Your task to perform on an android device: Set an alarm on the digital Alaram app.
Image 0: 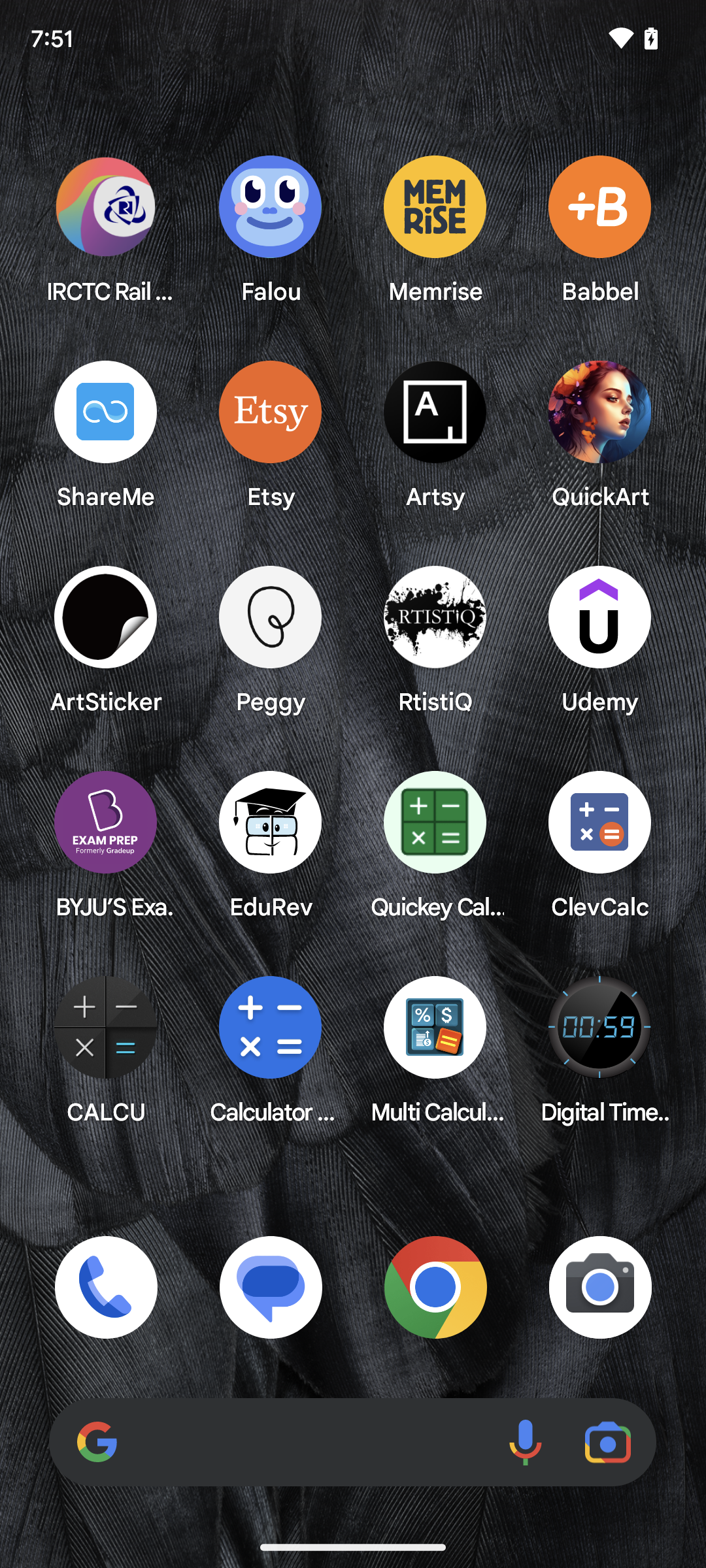
open digital alarm app
Step 0: open app "Digital Alarm Clock"
Image 1: 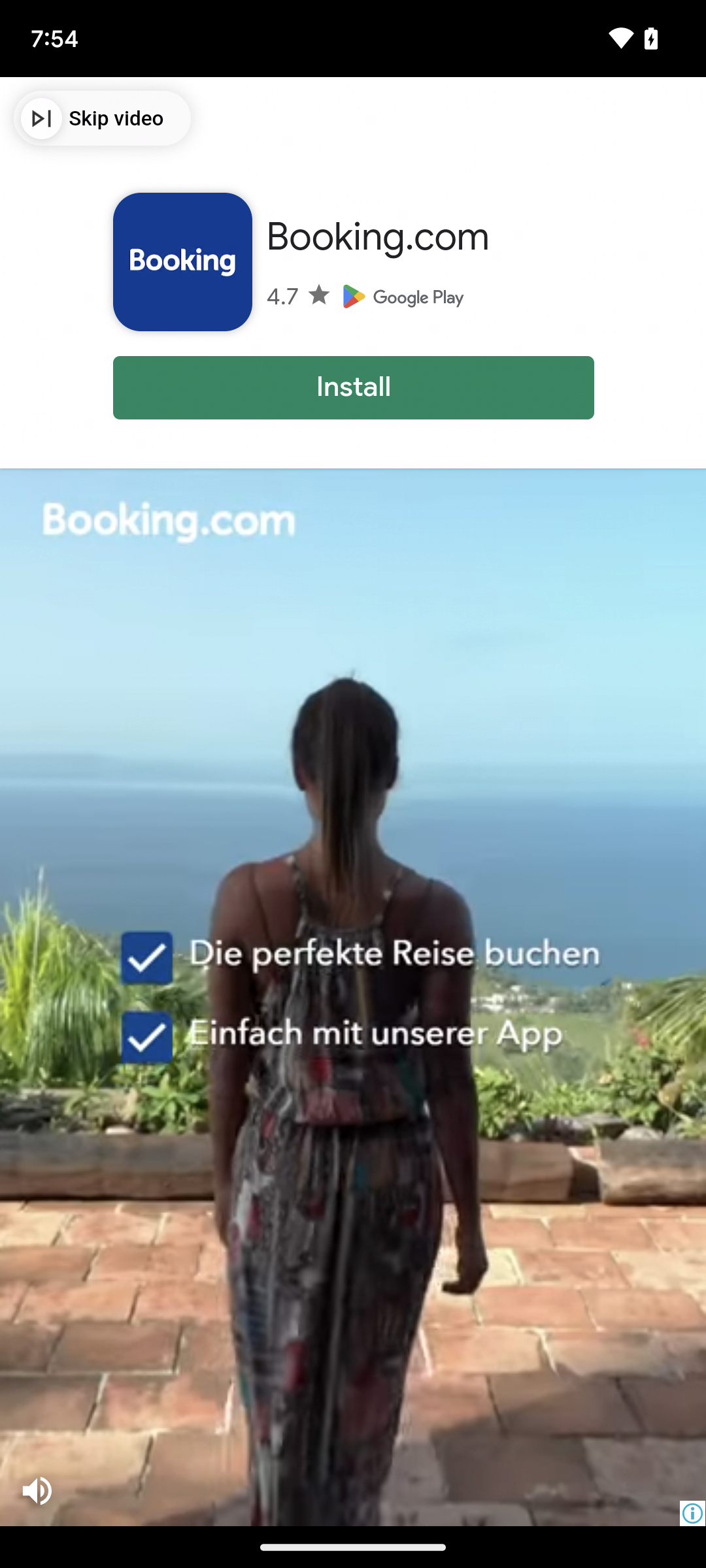
open digital alarm app
Step 1: wait
Image 2: 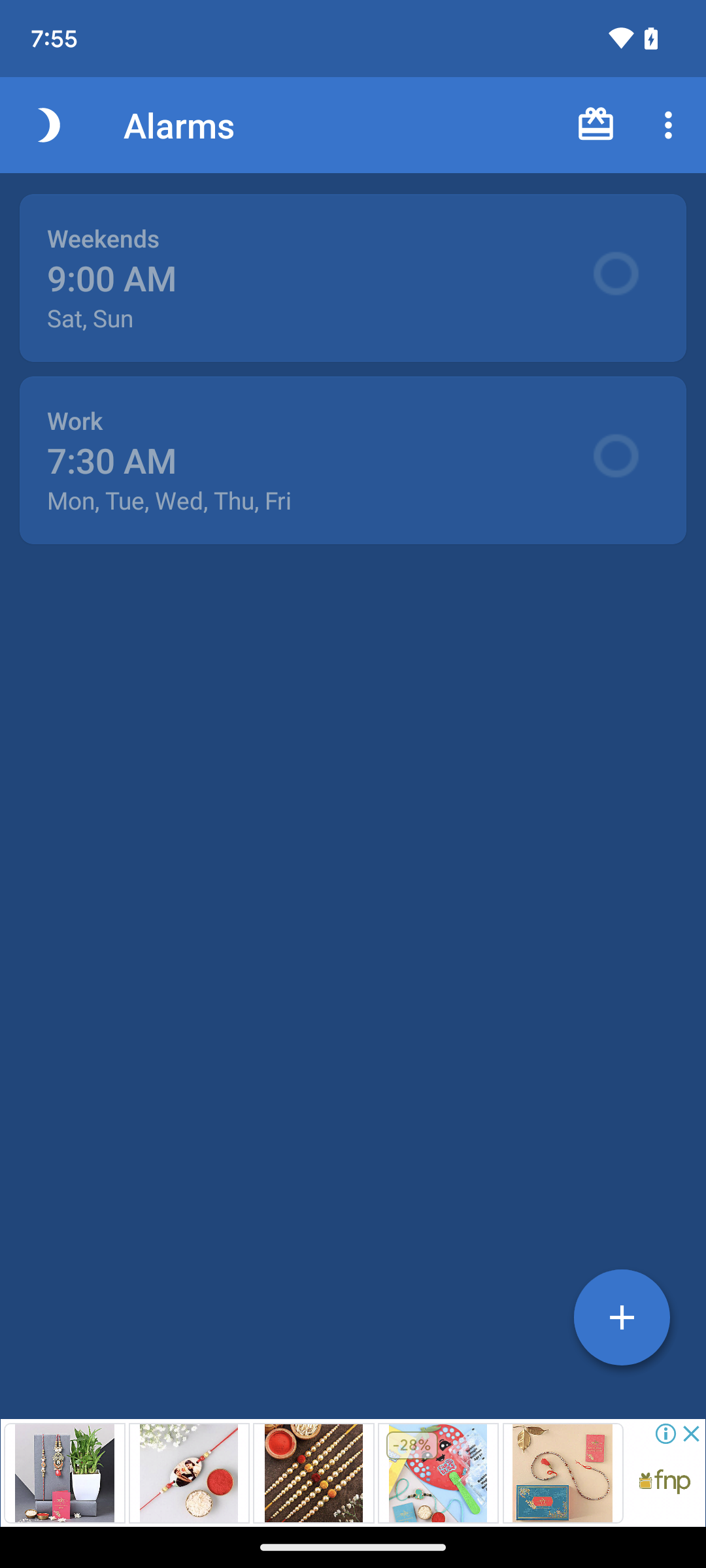
Tap on the add icon present at the bottom right corner of the screen.
Step 2: click (620, 1316)
Image 3: 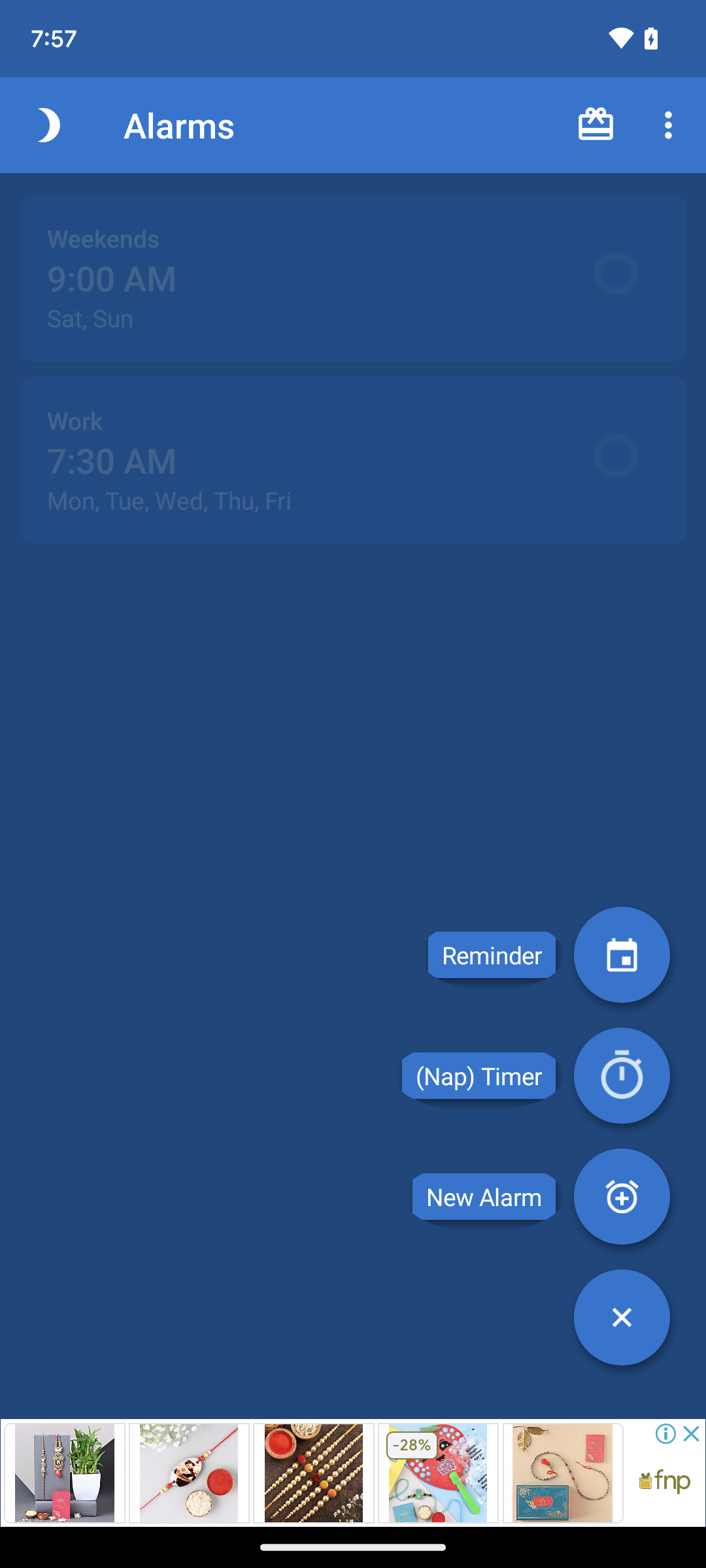
Tap on the new alarm icon present in the right corner of the screen.
Step 3: click (612, 1195)
Image 4: 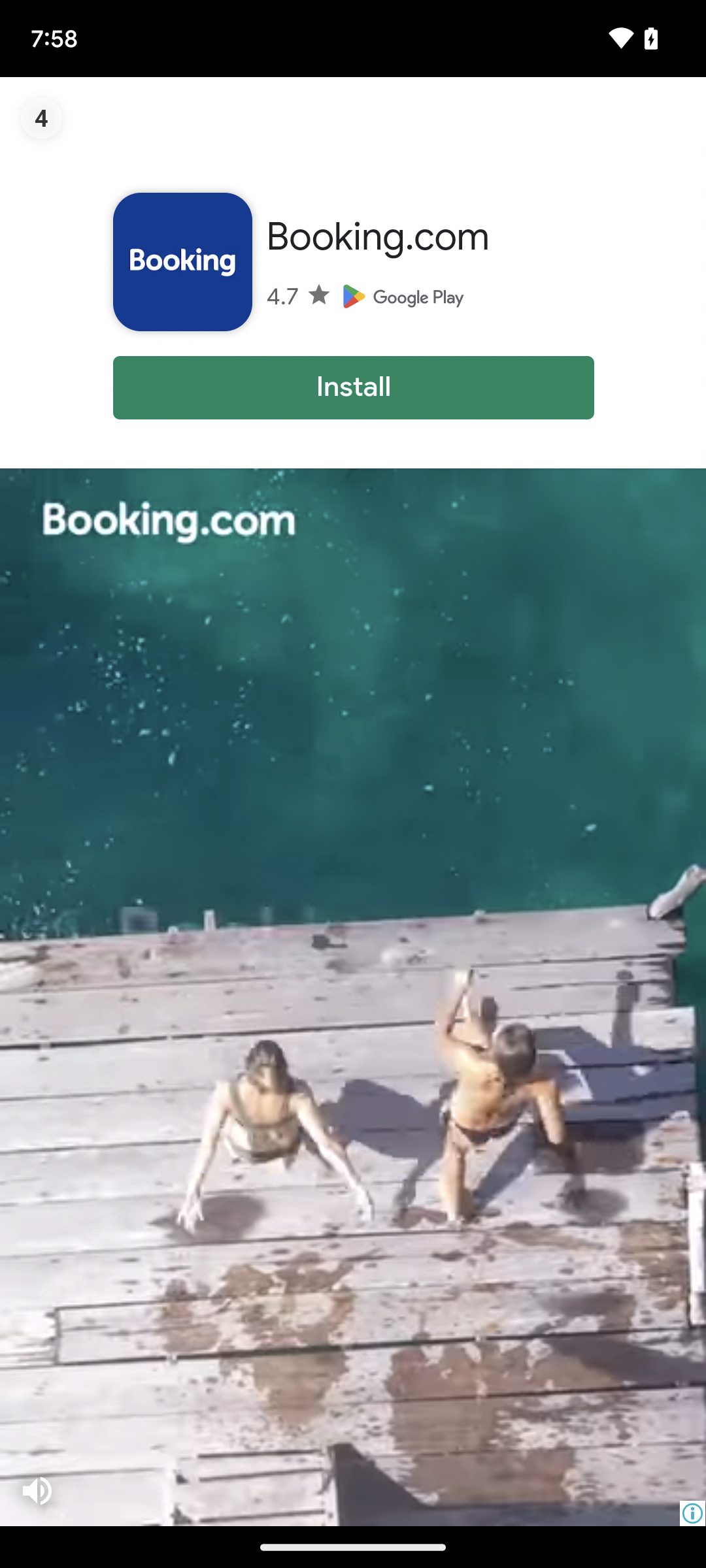
Tap on the new alarm icon present in the right corner of the screen.
Step 4: wait
Image 5: 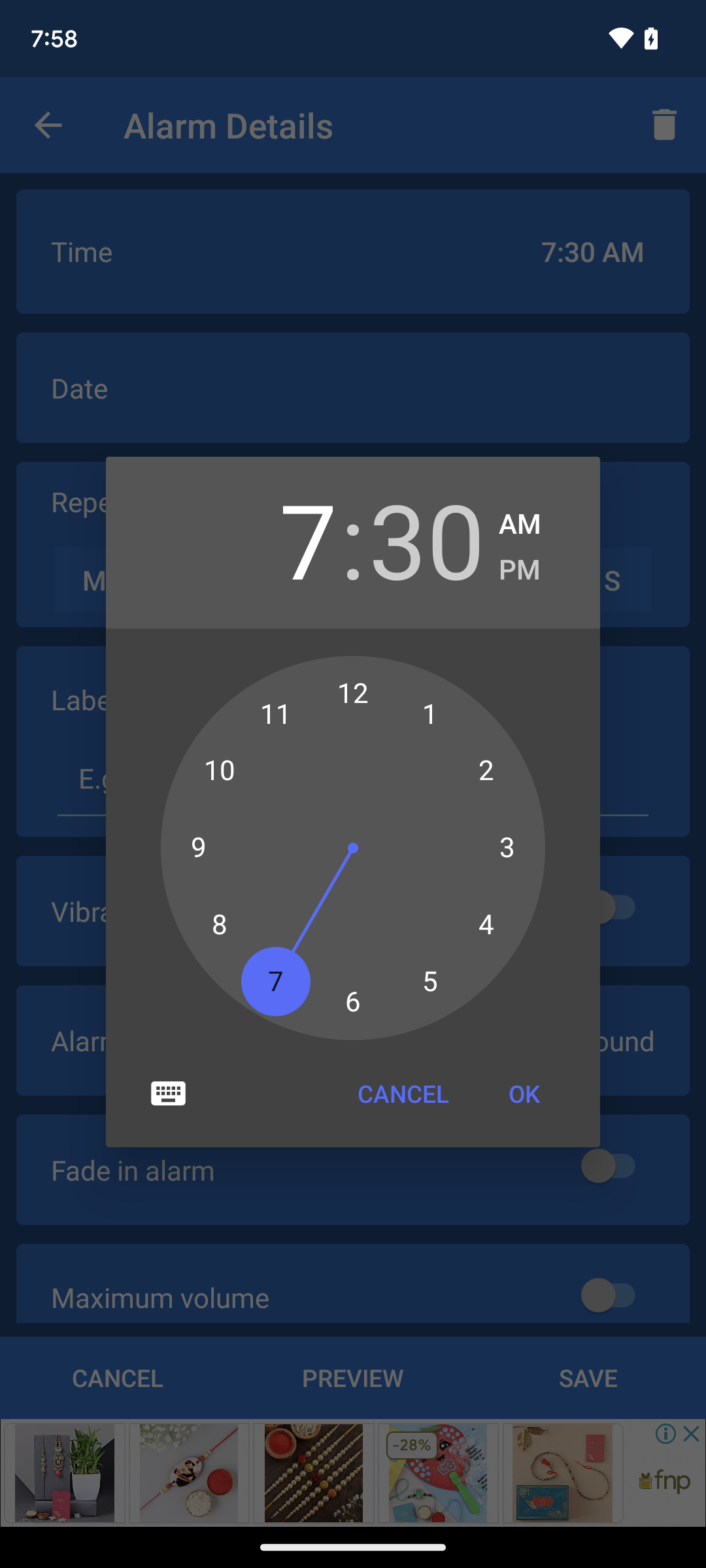
Tap on OK.
Step 5: click (524, 1093)
Image 6: 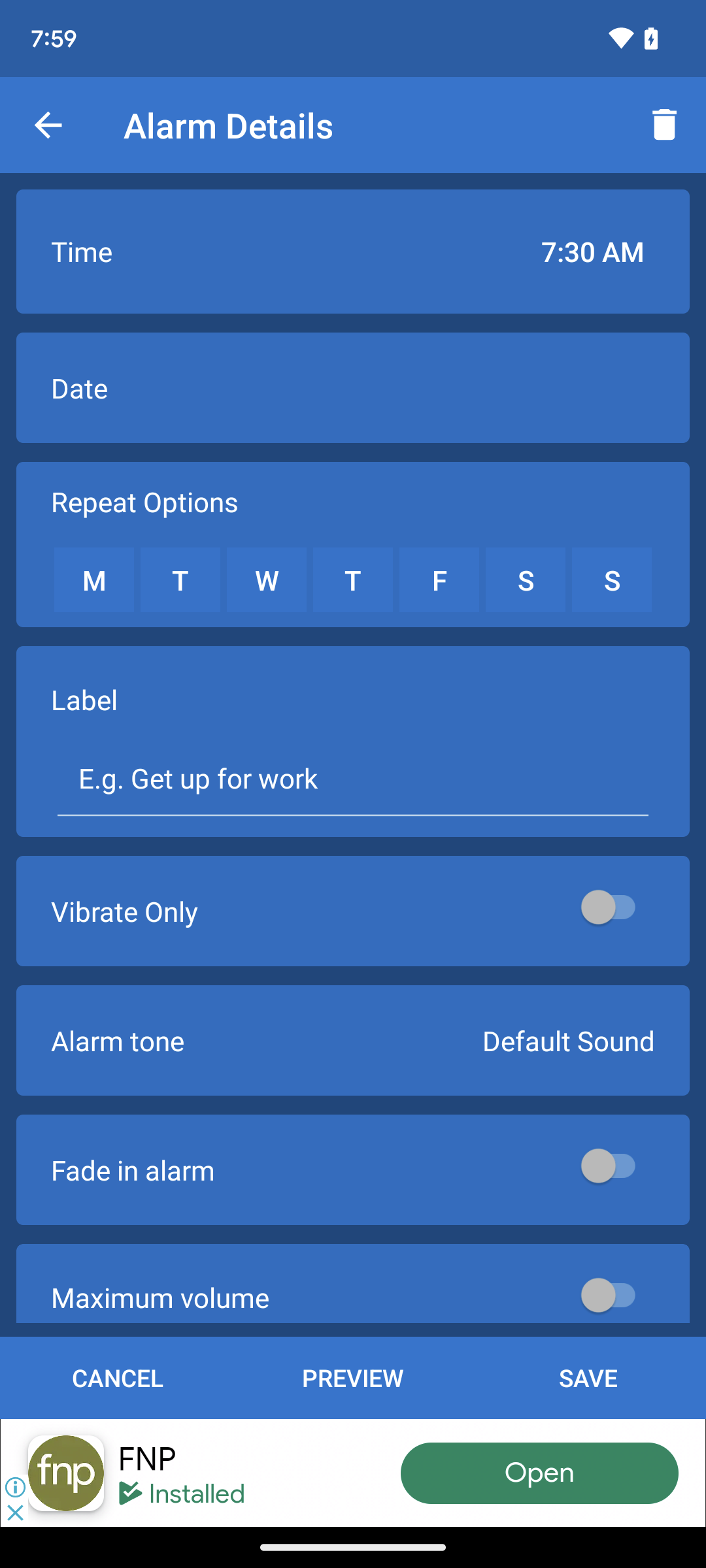
Click on Save at the bottom of the screen.
Step 6: click (588, 1377)
Image 7: 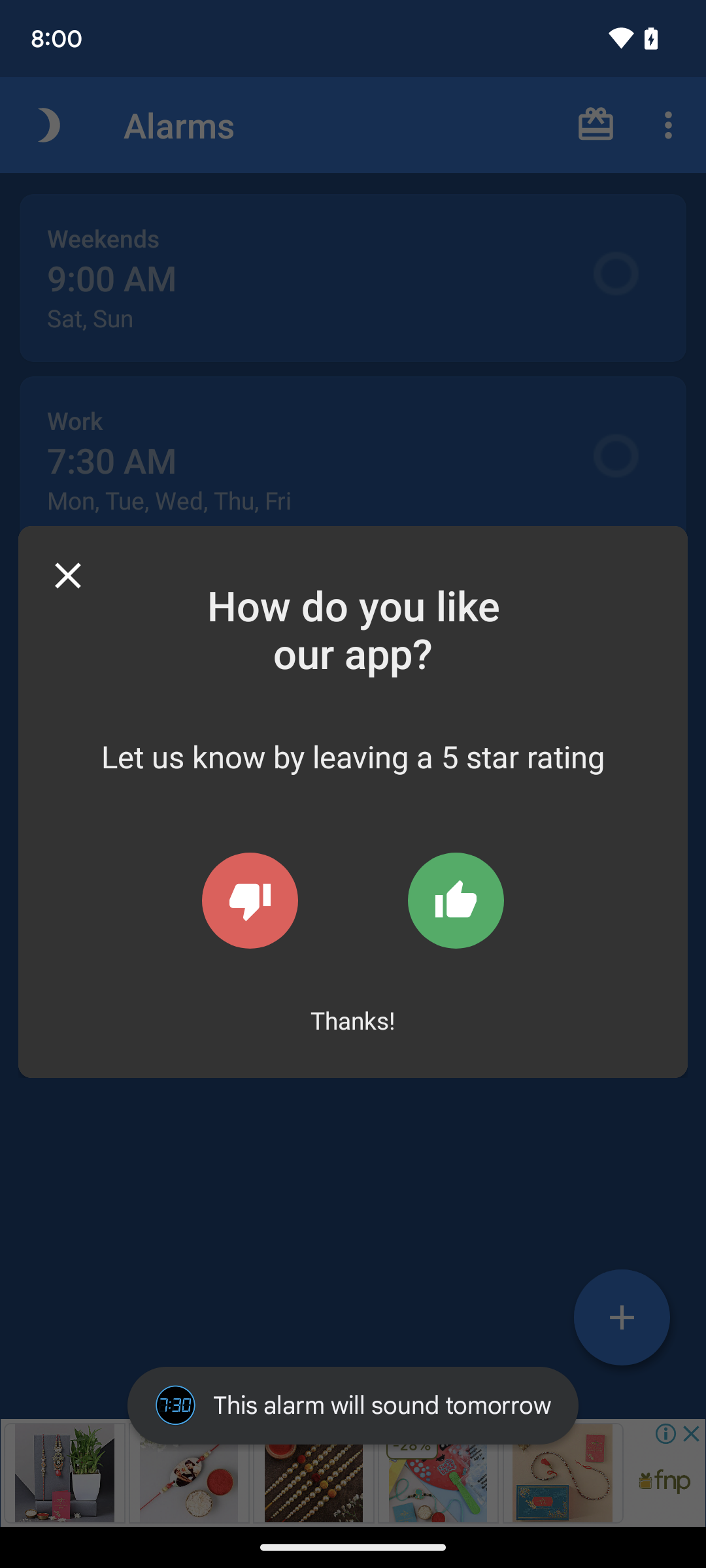
Click on Save at the bottom of the screen.
Step 7: wait